Your task to perform on an android device: View the details, such as the price and description of the "Elmico IRF-13 Impact Drill Machine," on the IndustryBuying app.
Image 0: 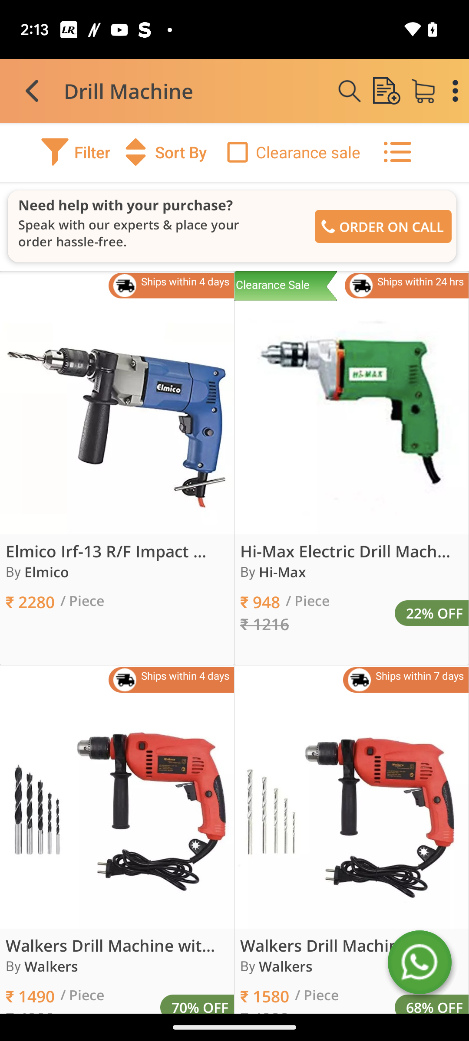
Click on the image of the "Elmico IRF-13 Impact Drill Machine" on the left side in the first row.
Step 0: click (69, 355)
Image 1: 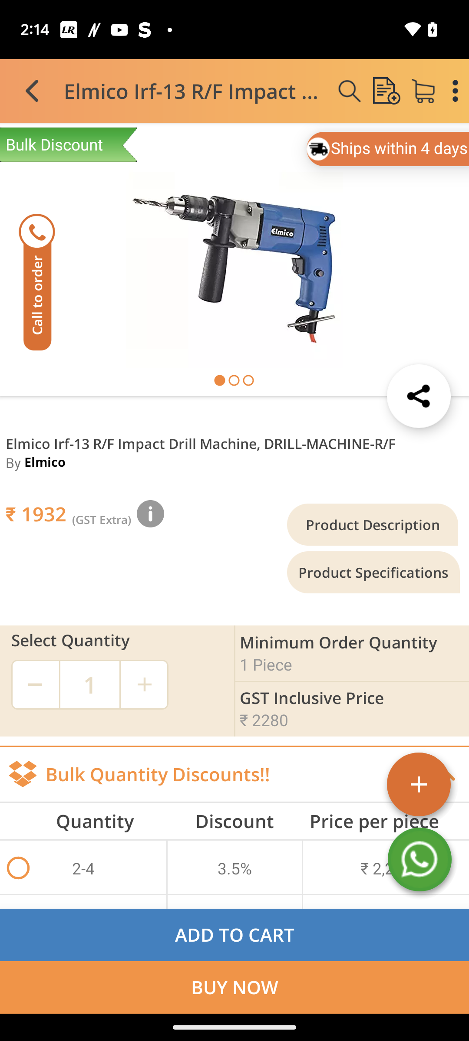
Click on the tab "Product Description".
Step 1: click (373, 524)